Your task to perform on an android device: Show me the women's shoes  in size 9 on the ZARA app.
Image 0: 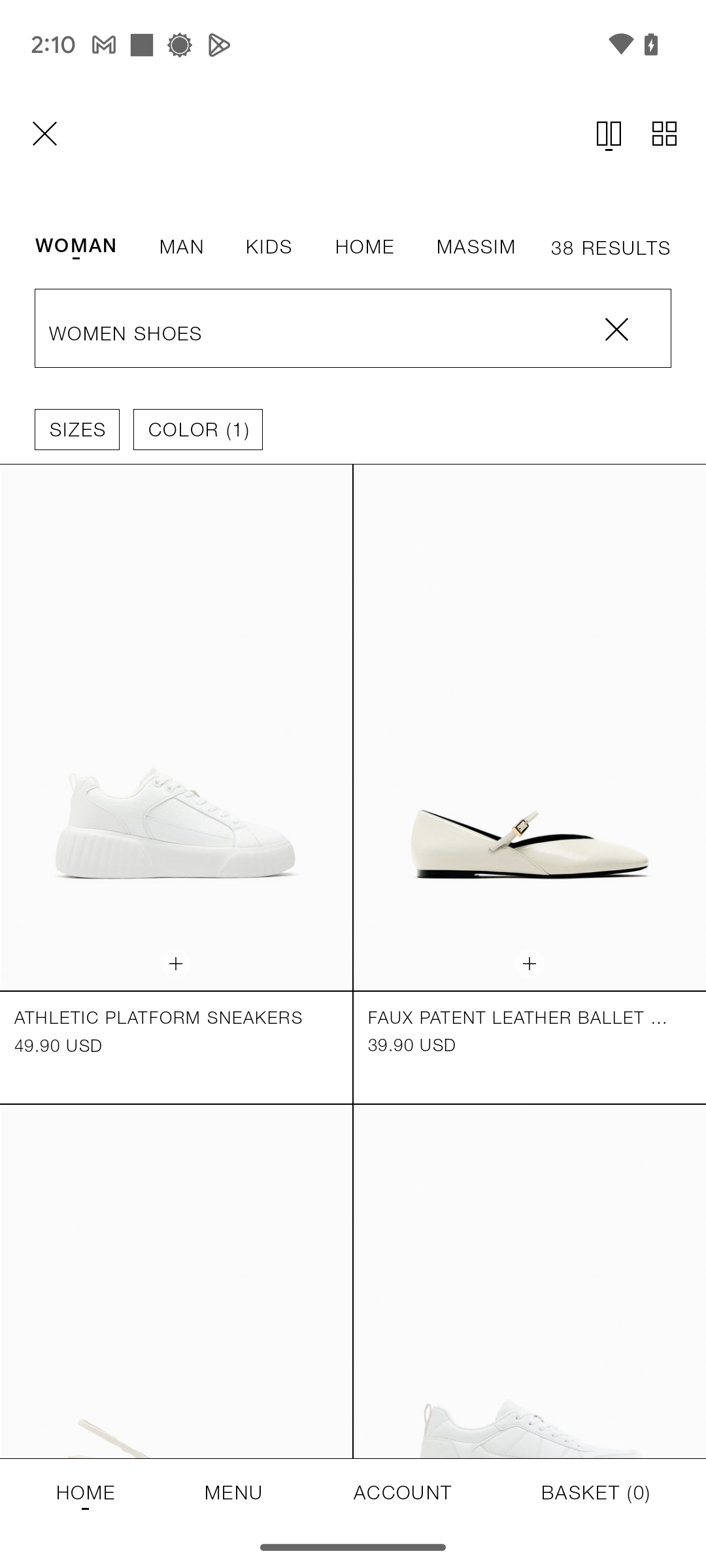
Click on the sizes filter below the search bar.
Step 0: click (76, 429)
Image 1: 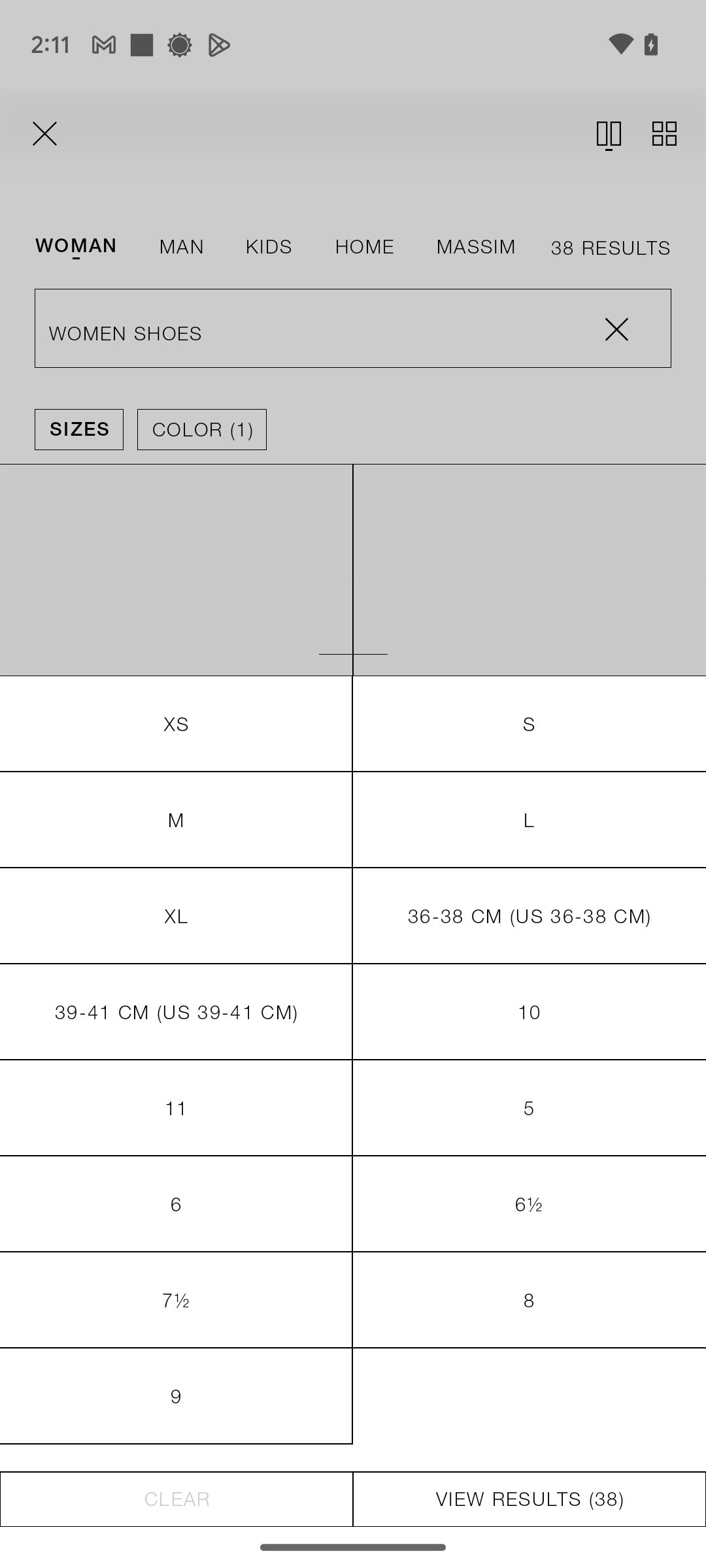
Select the shoe size 9.
Step 1: click (176, 1396)
Image 2: 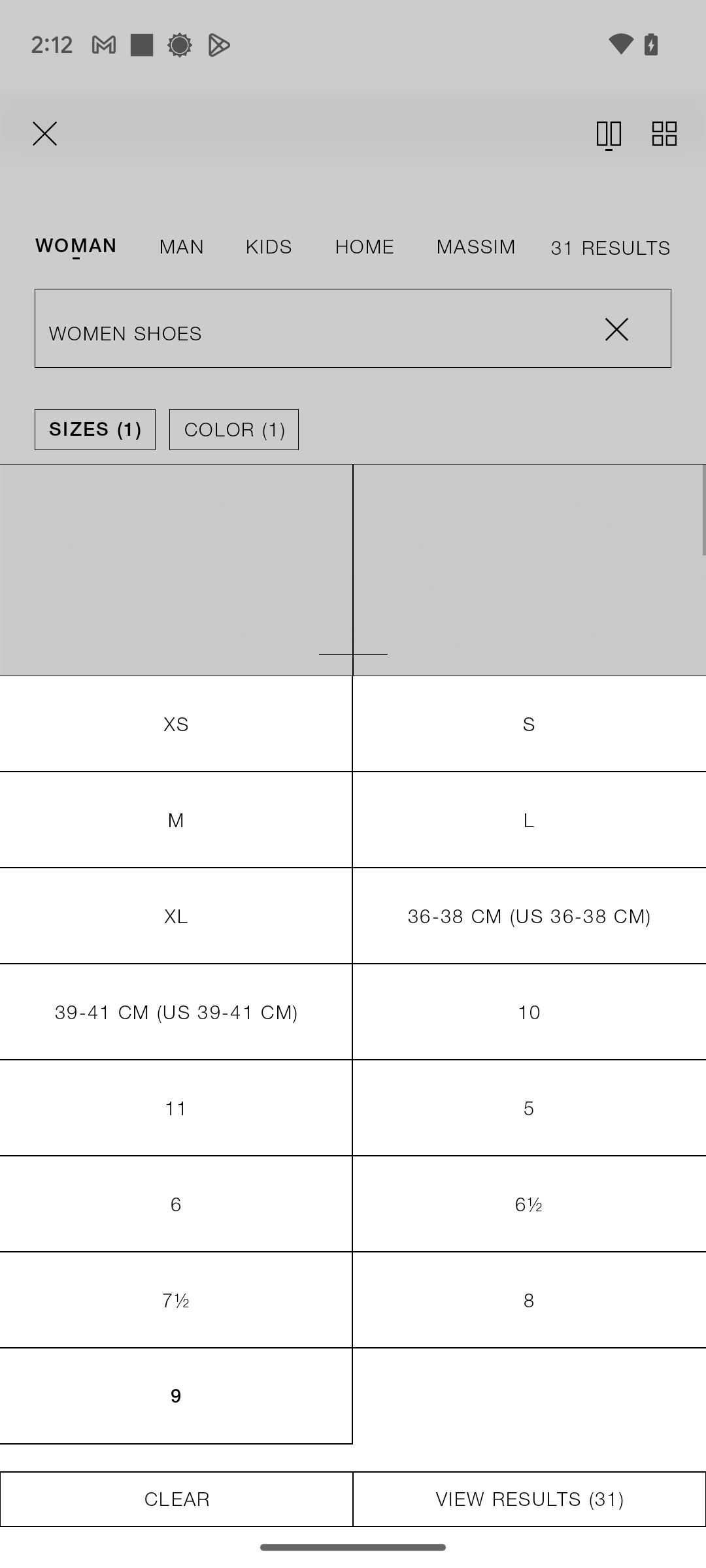
Click on the VIEW RESULTS at the bottom-right of the screen.
Step 2: click (529, 1499)
Image 3: 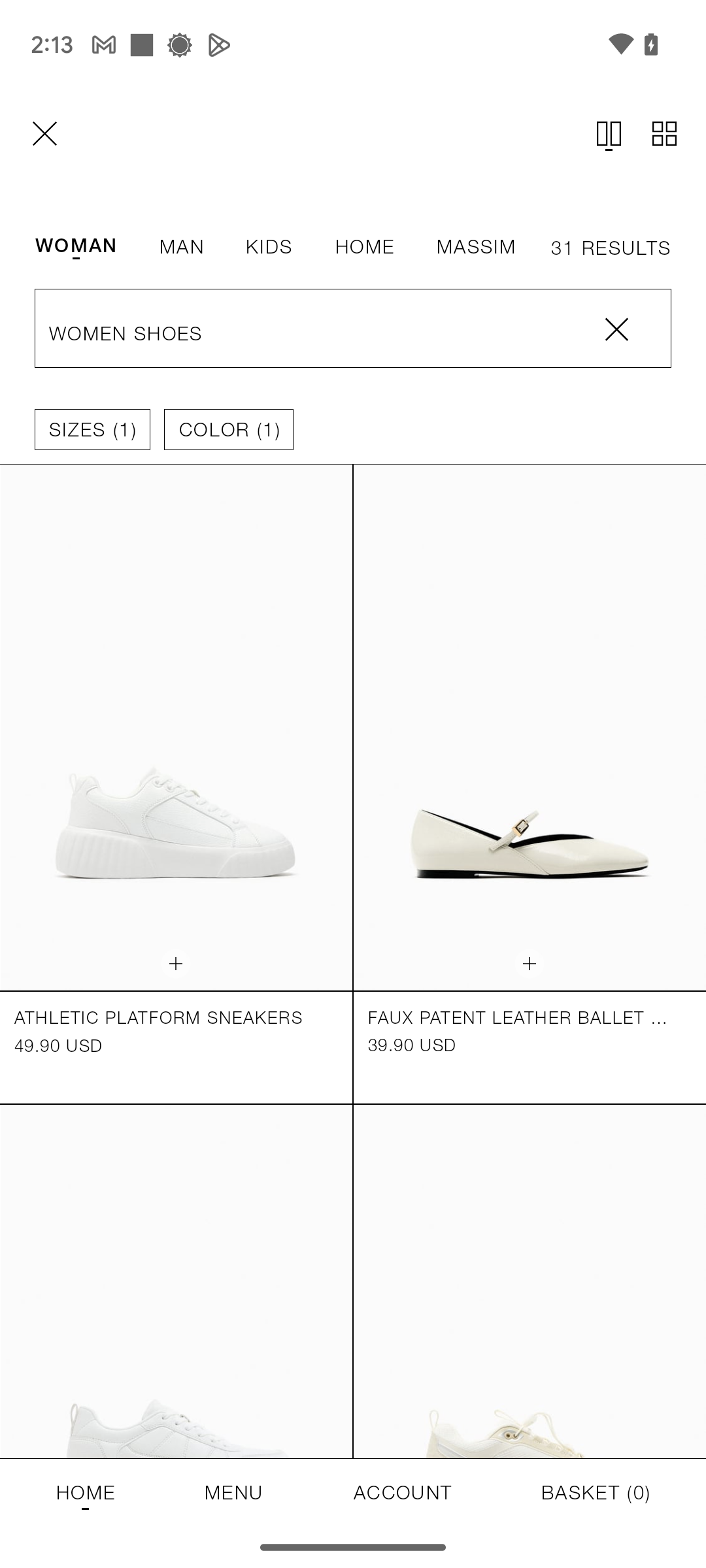
Click on the VIEW RESULTS at the bottom-right of the screen.
Step 3: click (529, 1499)